Your task to perform on an android device: In the Sublime text app, find the text 10 and replace it with 20
Image 0: 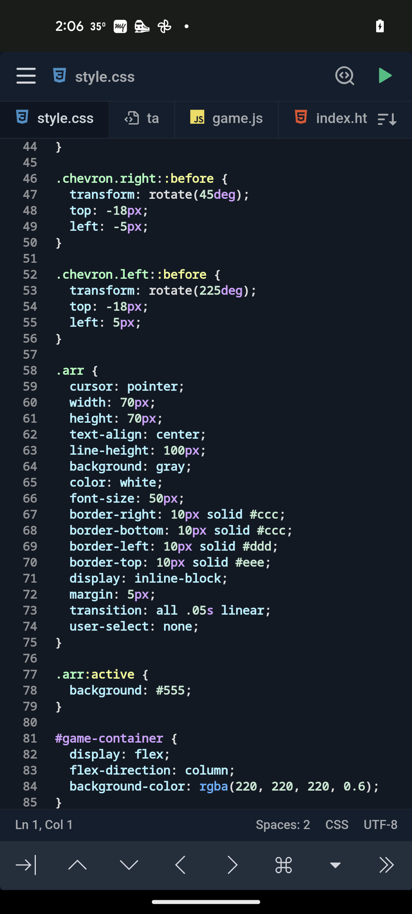
open sublime text app
Step 0: open app "Sublime Text"
Image 1: 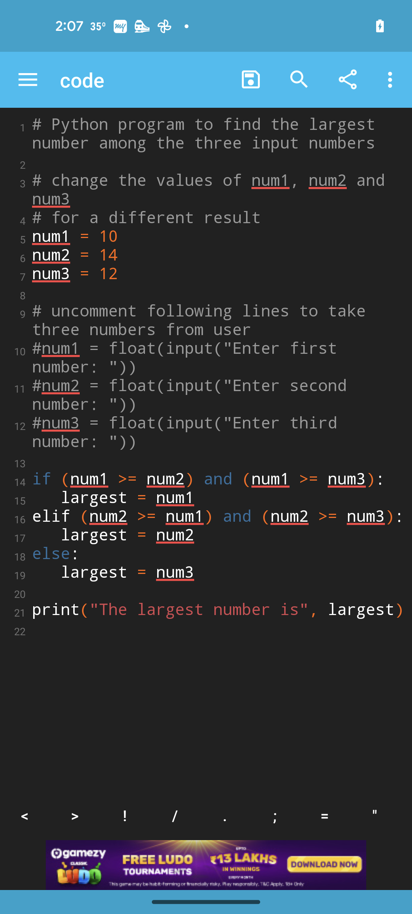
click on search icon
Step 1: click (299, 80)
Image 3: 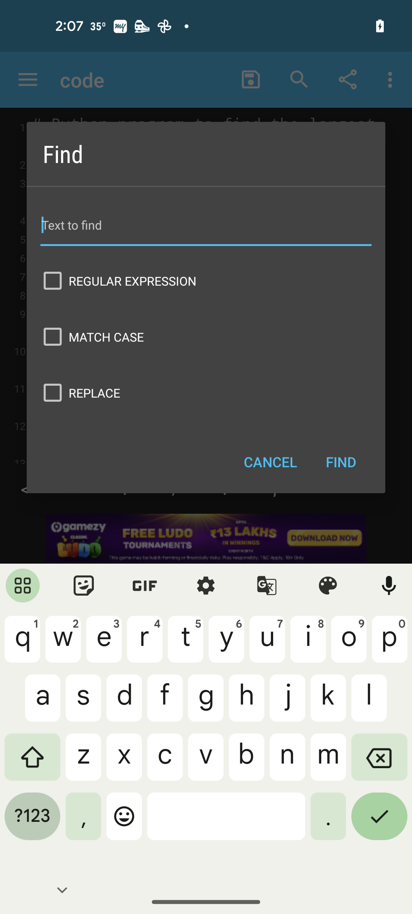
enter the text 10
Step 3: type "10"
Image 4: 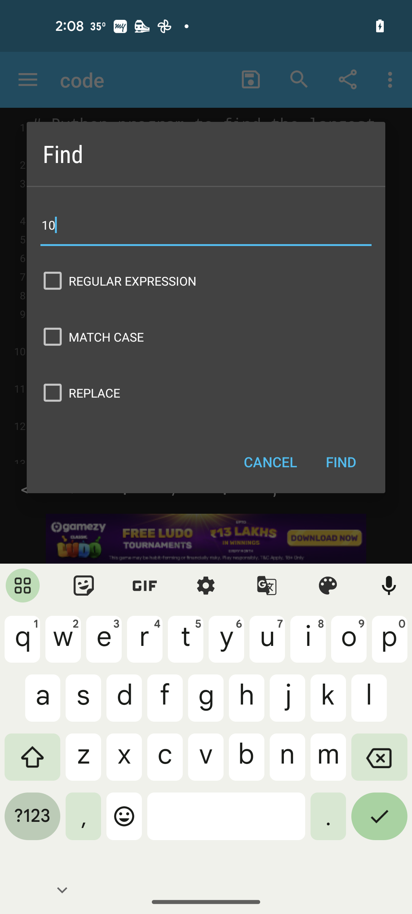
select replace
Step 4: click (206, 393)
Image 5: 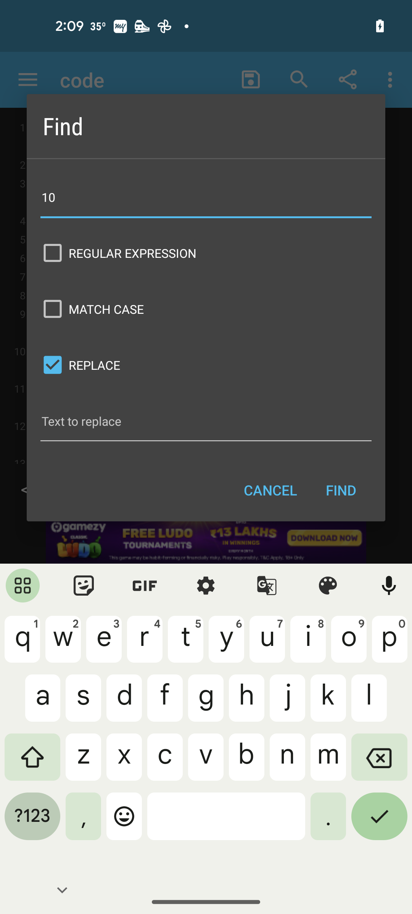
click on text to replace
Step 5: click (206, 421)
Image 6: 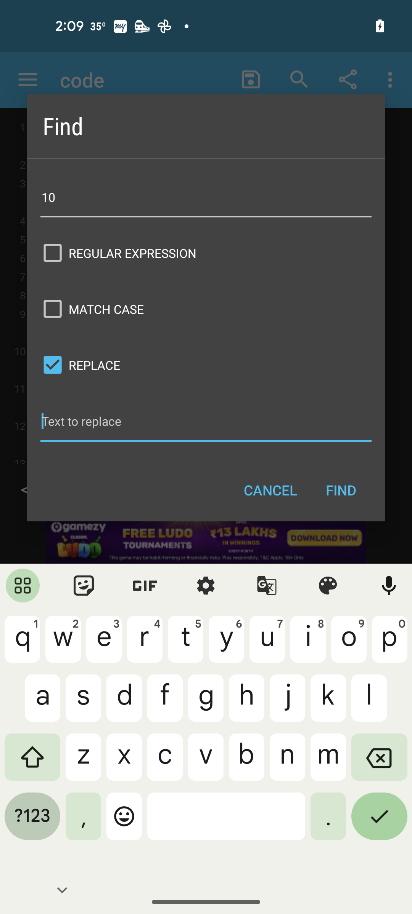
enter value 20
Step 6: type "20"
Image 7: 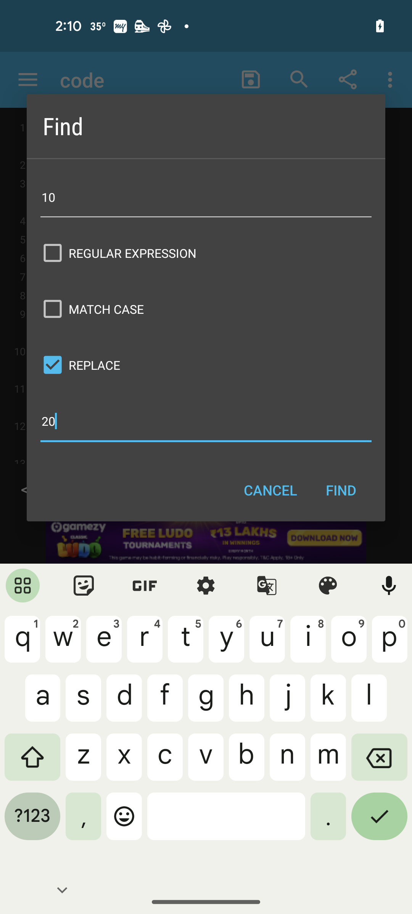
click on find
Step 7: click (341, 490)
Image 8: 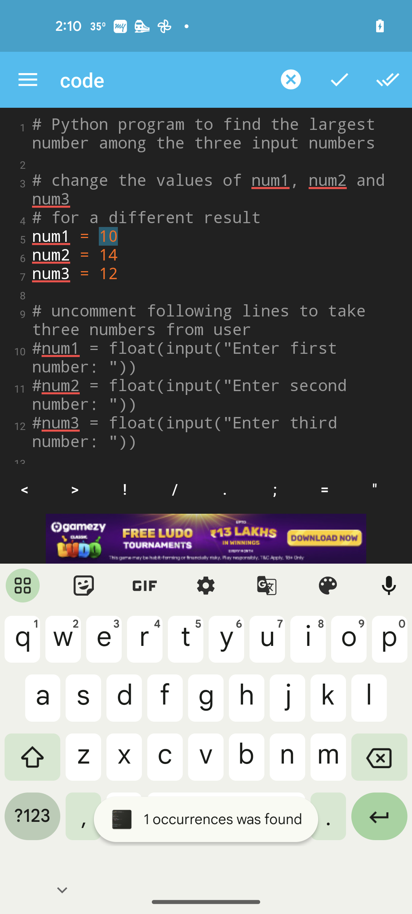
click on double tick icon
Step 8: click (388, 80)